Your task to perform on an android device: I had left with a few shirts and wish to have more. Search for shirts in the Banggood app.
Image 0: 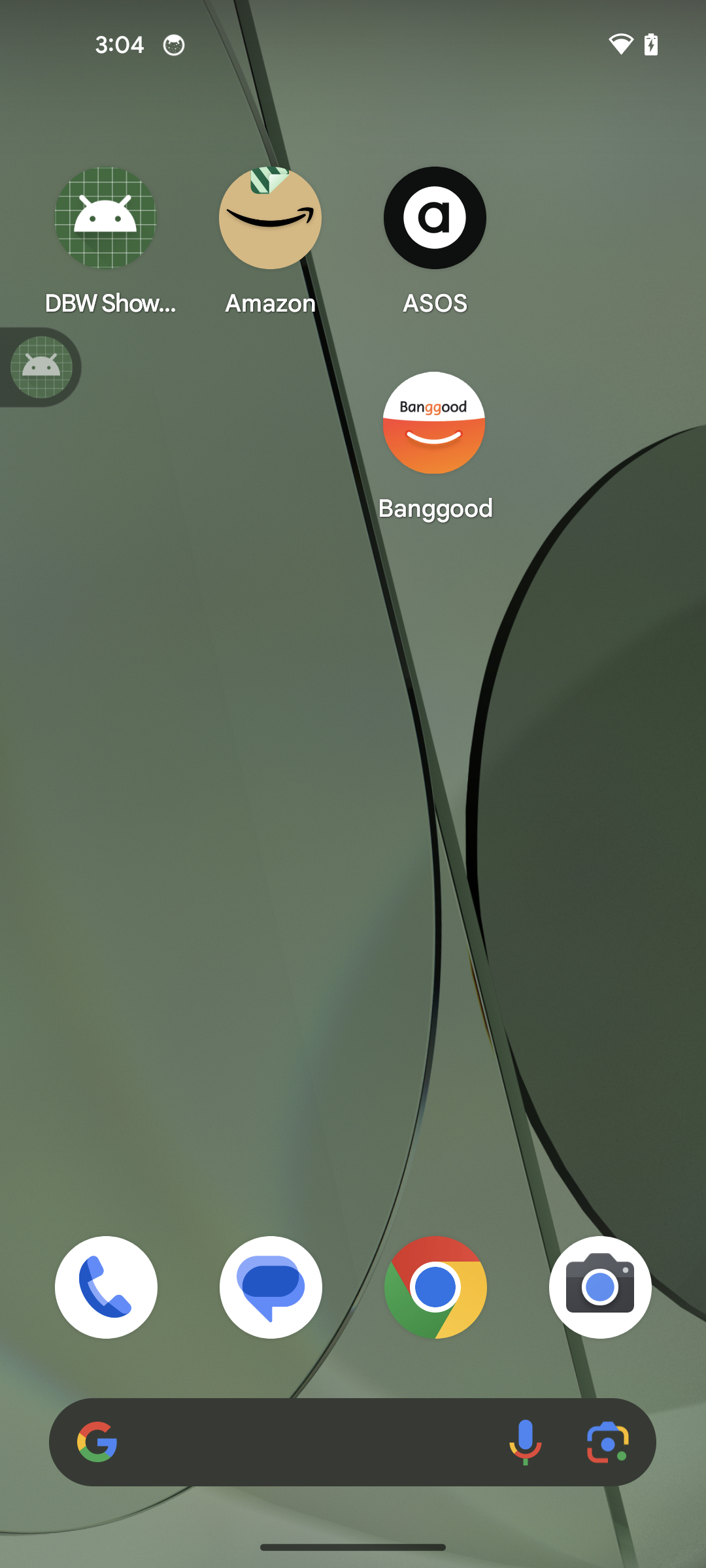
Open the banggood app
Step 0: open app "Banggood"
Image 1: 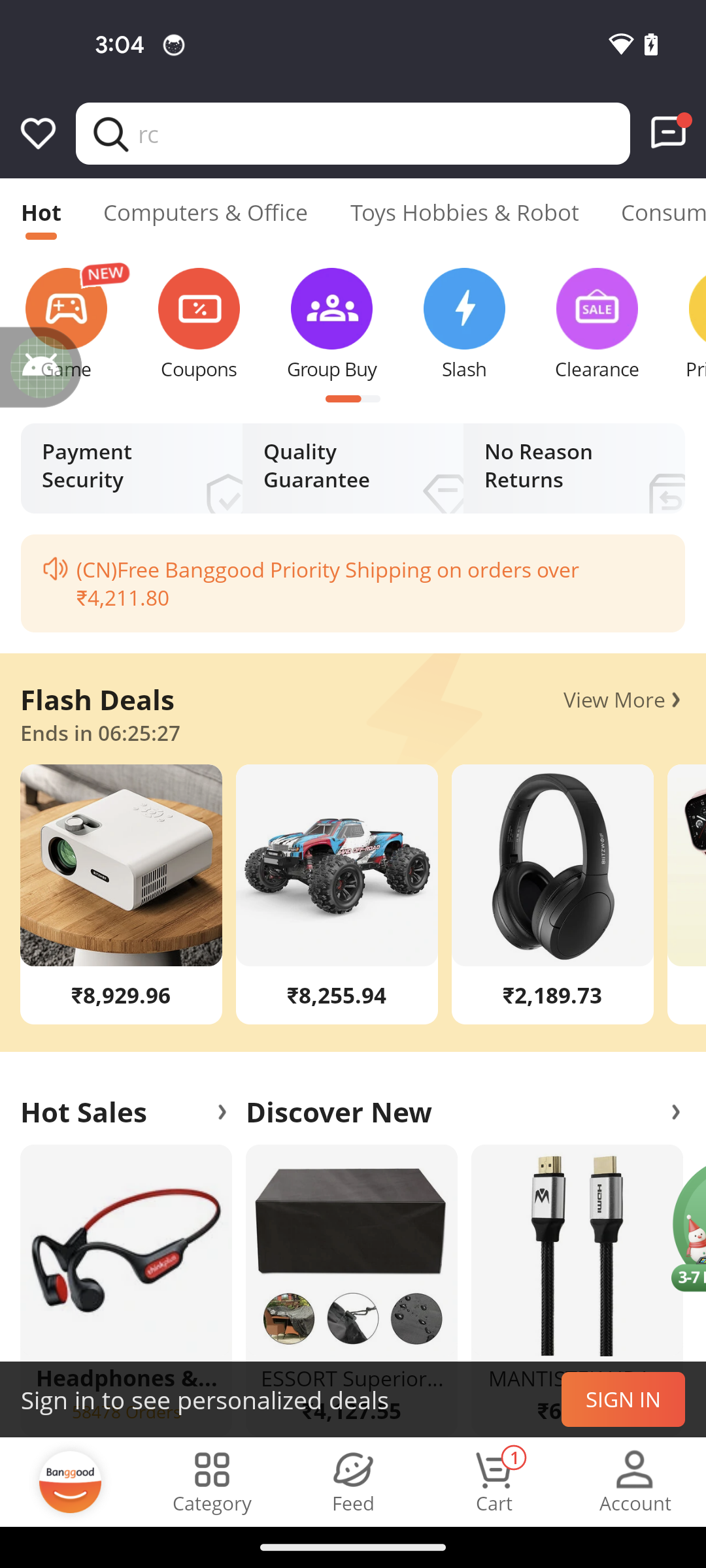
Go to the search bar at the top of the screen
Step 1: click (384, 133)
Image 2: 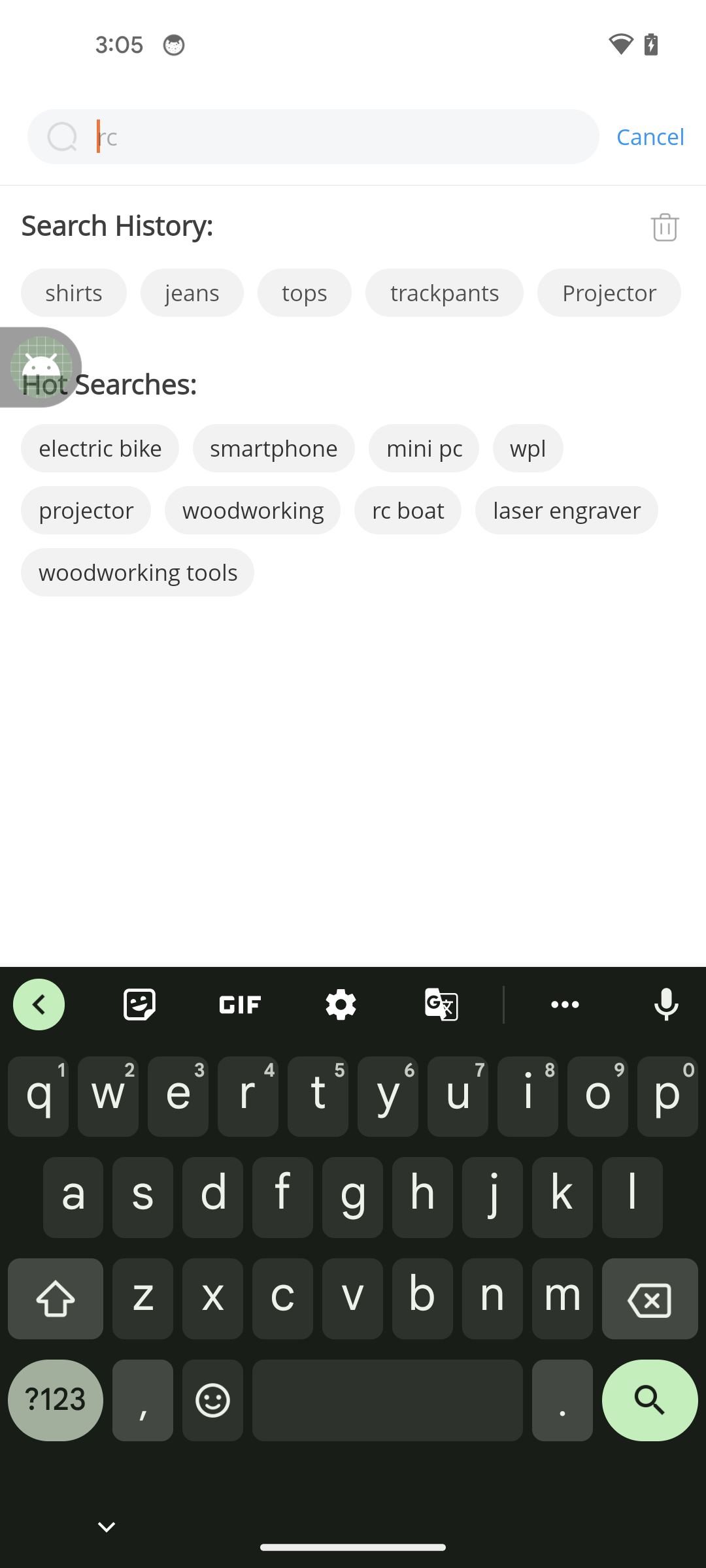
Type Shirts in the search bar
Step 2: type "Shirts"
Image 3: 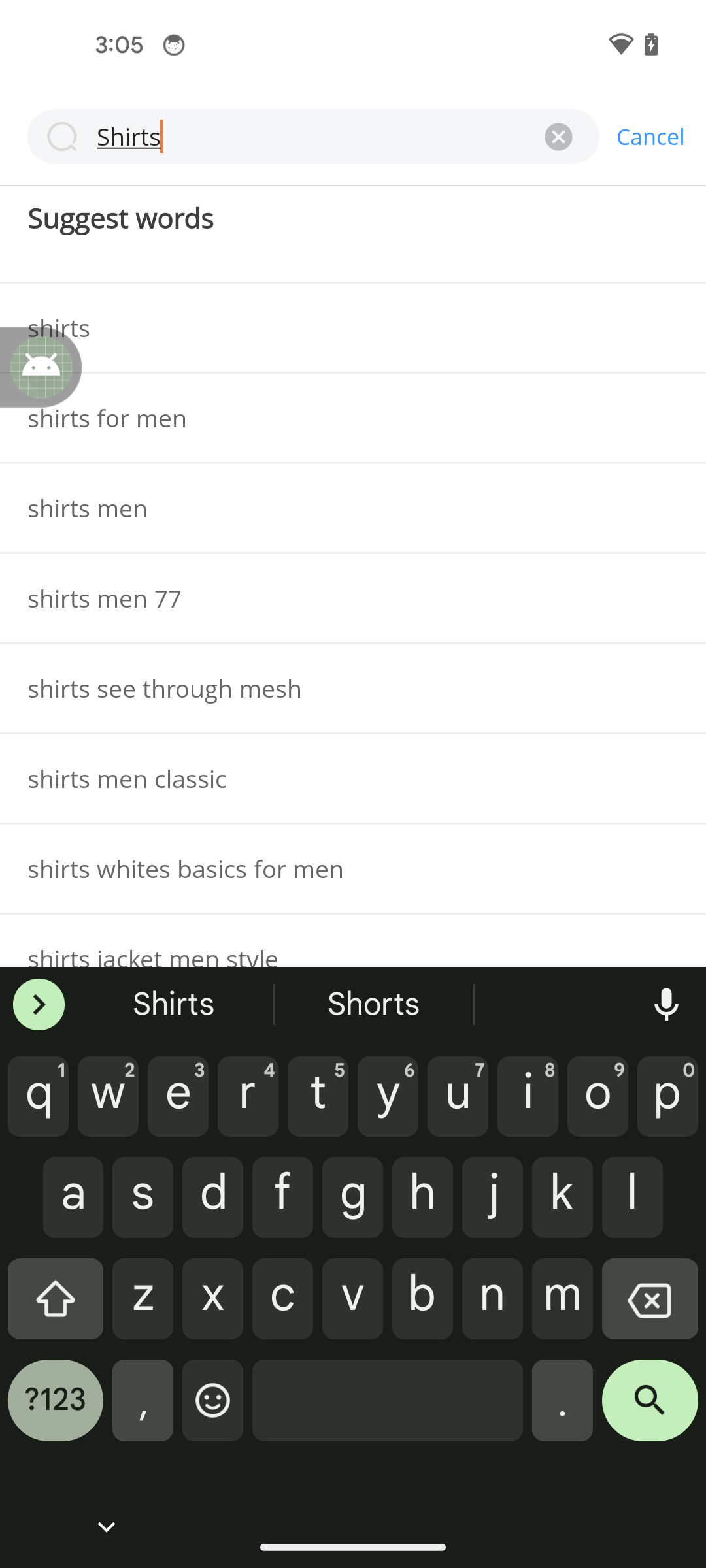
Click on the search button in the keyboard
Step 3: click (650, 1410)